Your task to perform on an android device: I am not being notified with the latest mails , Turn on the Gmail Notifications in the Gmail app
Image 0: 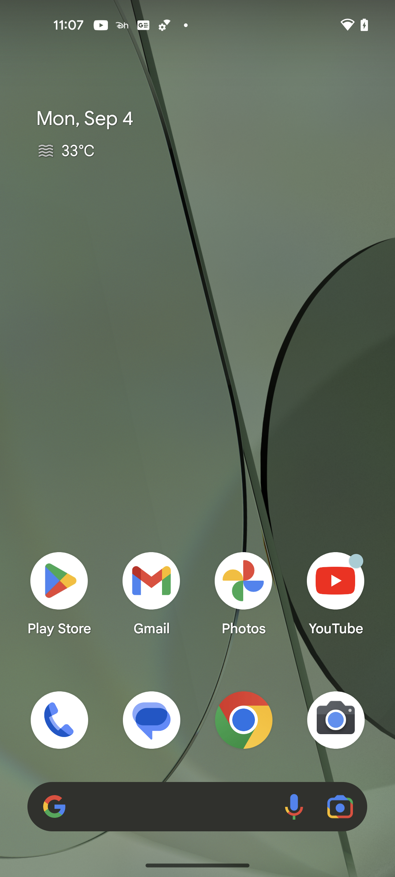
Open the Gmail app
Step 0: open app "Gmail"
Image 2: 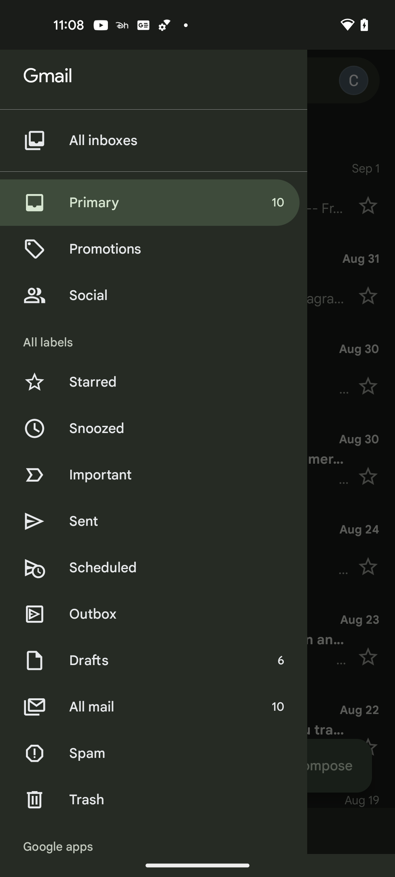
Scroll up for Settings
Step 2: scroll down
Image 3: 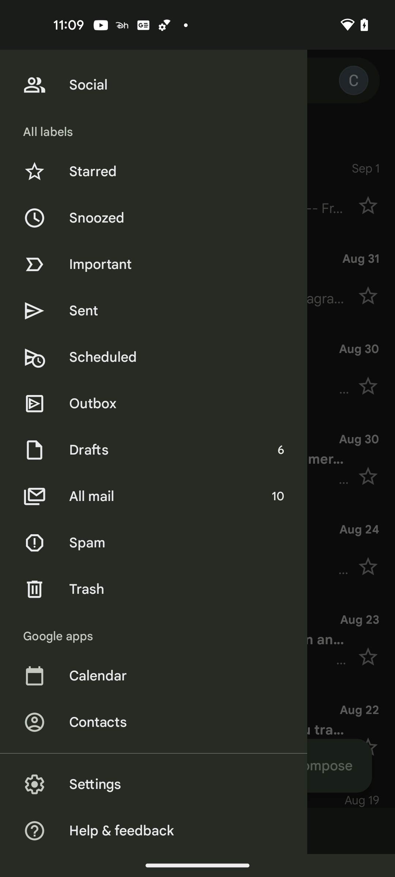
Click on the Settings
Step 3: click (184, 784)
Image 4: 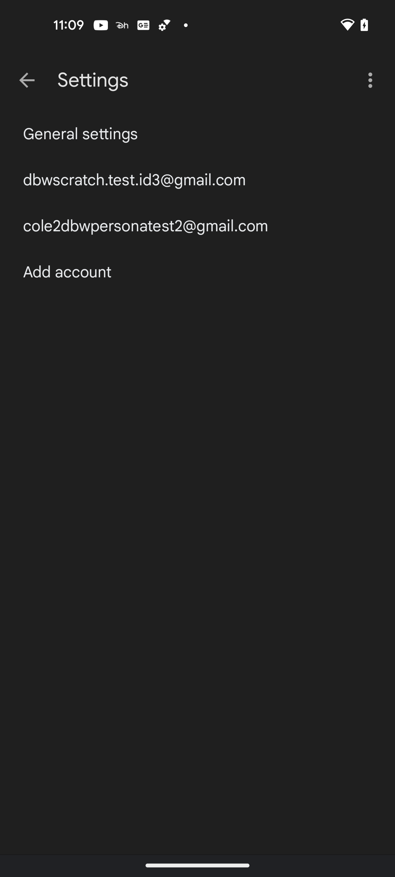
Click on the General settings
Step 4: click (80, 134)
Image 5: 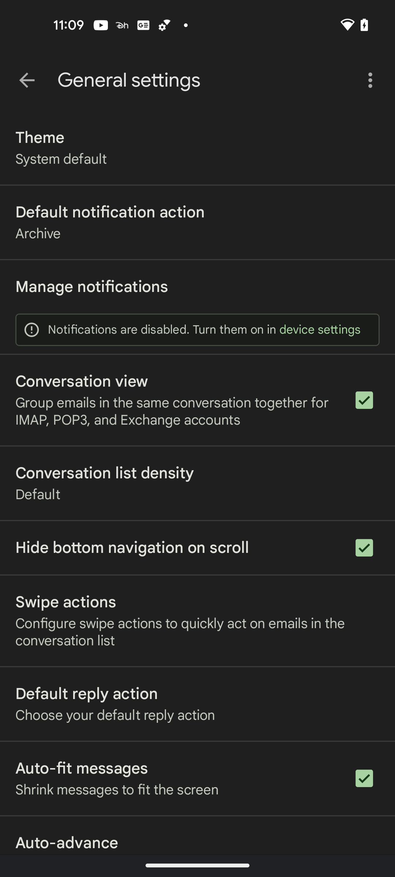
Go to the notification settings
Step 5: click (91, 287)
Image 6: 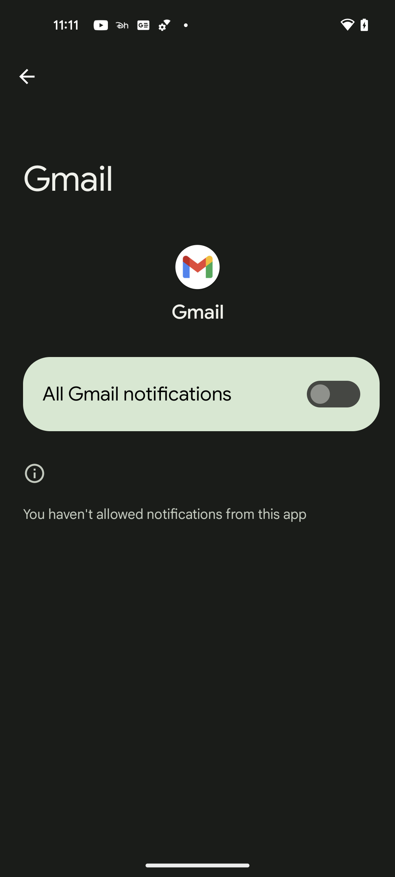
Click on toggle button of the Gmail notification
Step 6: click (333, 394)